Your task to perform on an android device: Open Industrybuying app, Search for Asian Paints Tractor Sparc 1 L 
Image 0: 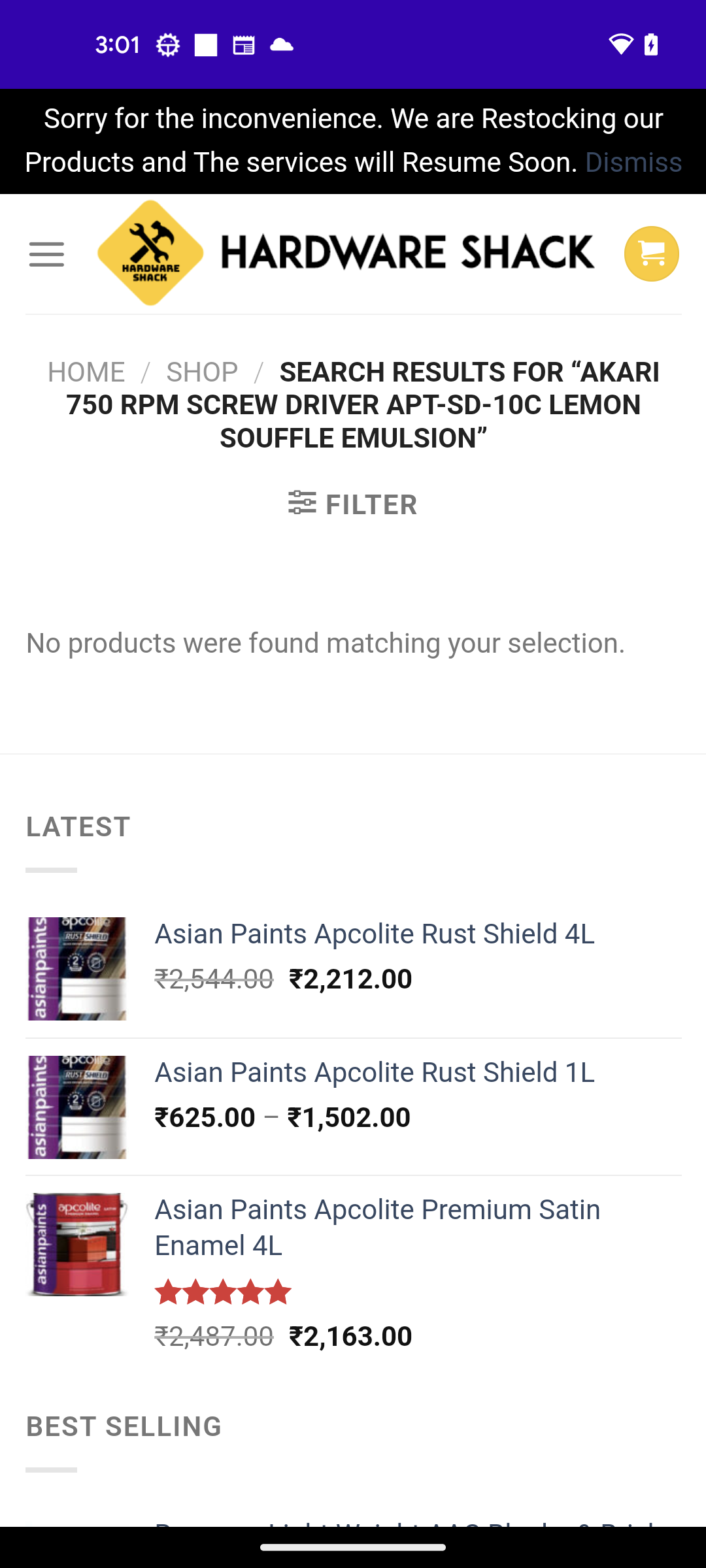
Open Industrybuying app
Step 0: open app "Industrybuying"
Image 1: 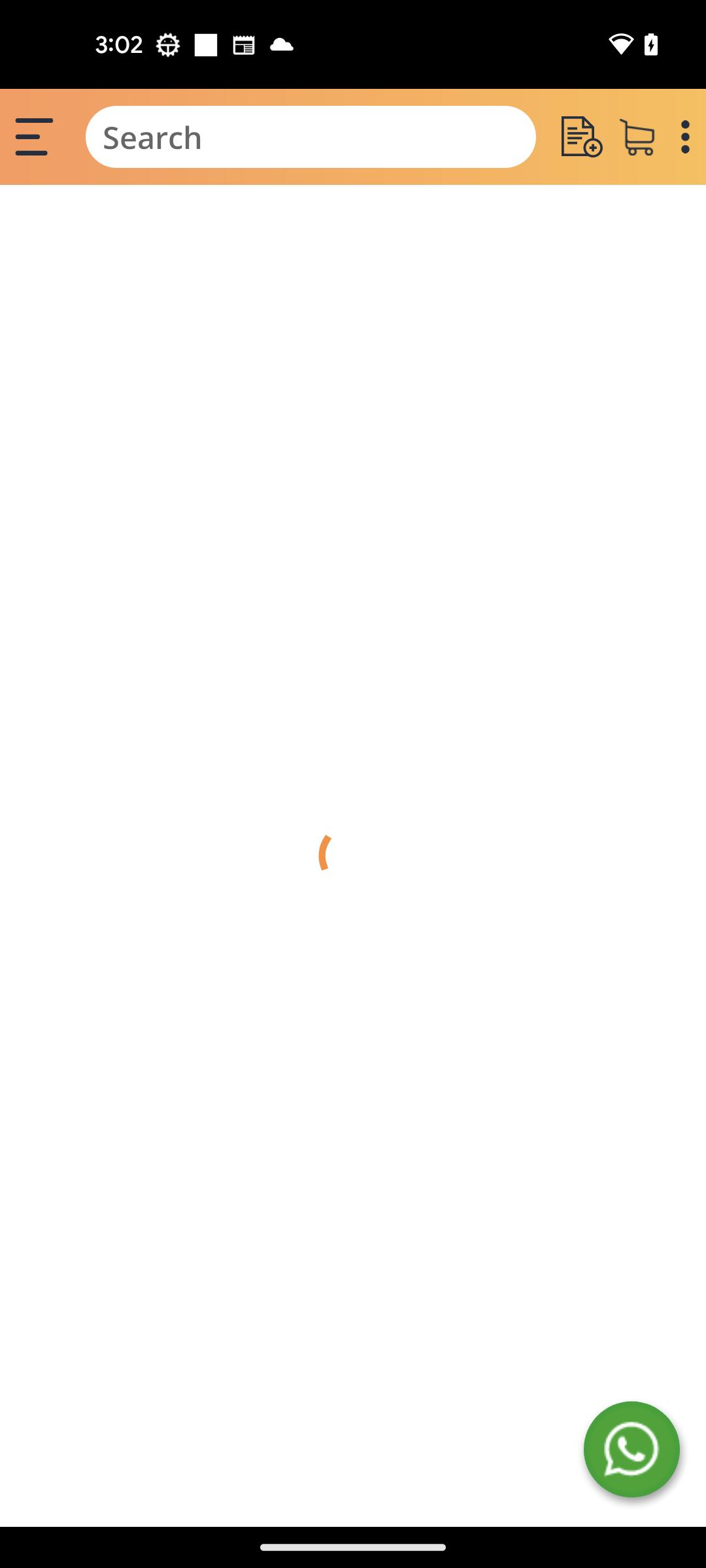
Open Industrybuying app
Step 1: wait
Image 2: 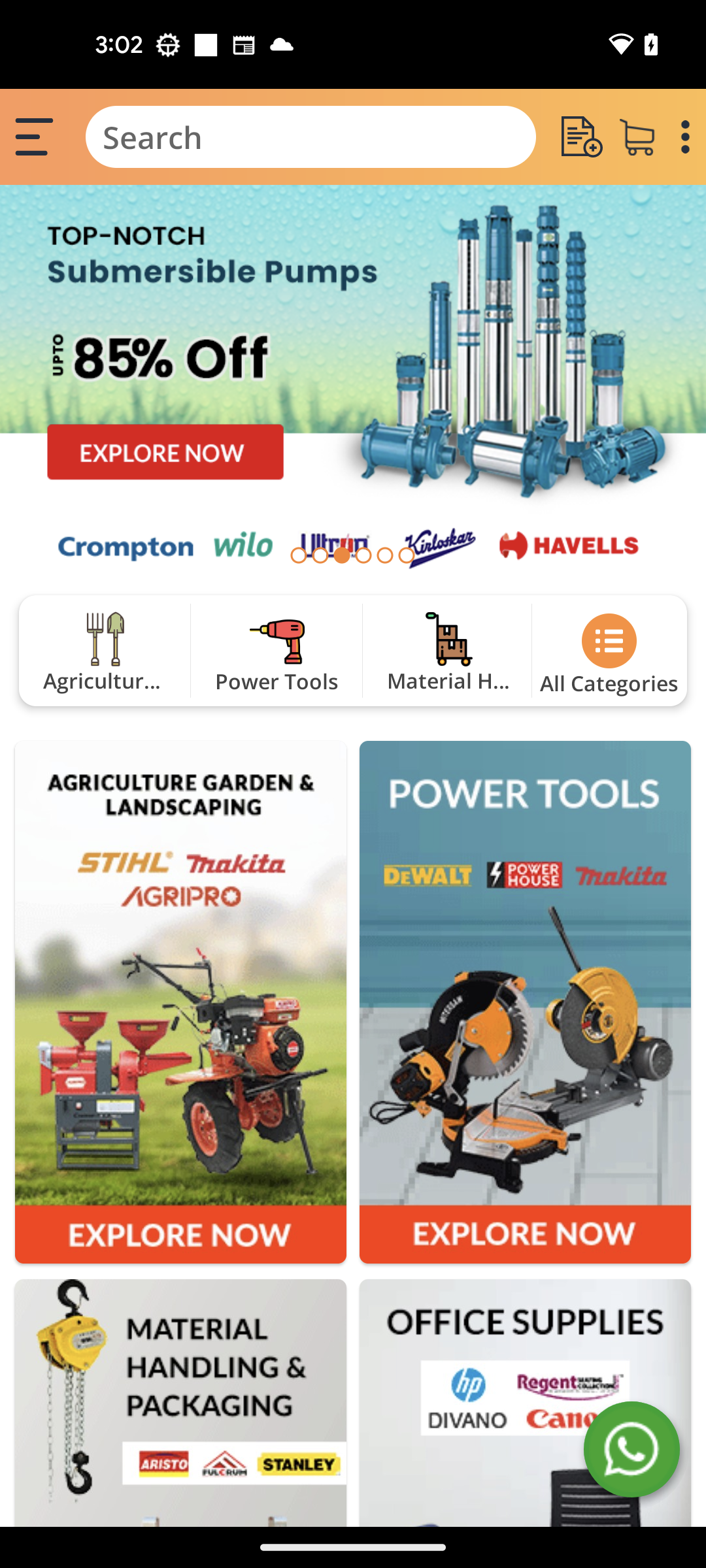
Click on the search bar at the top of the screen
Step 2: click (311, 137)
Image 3: 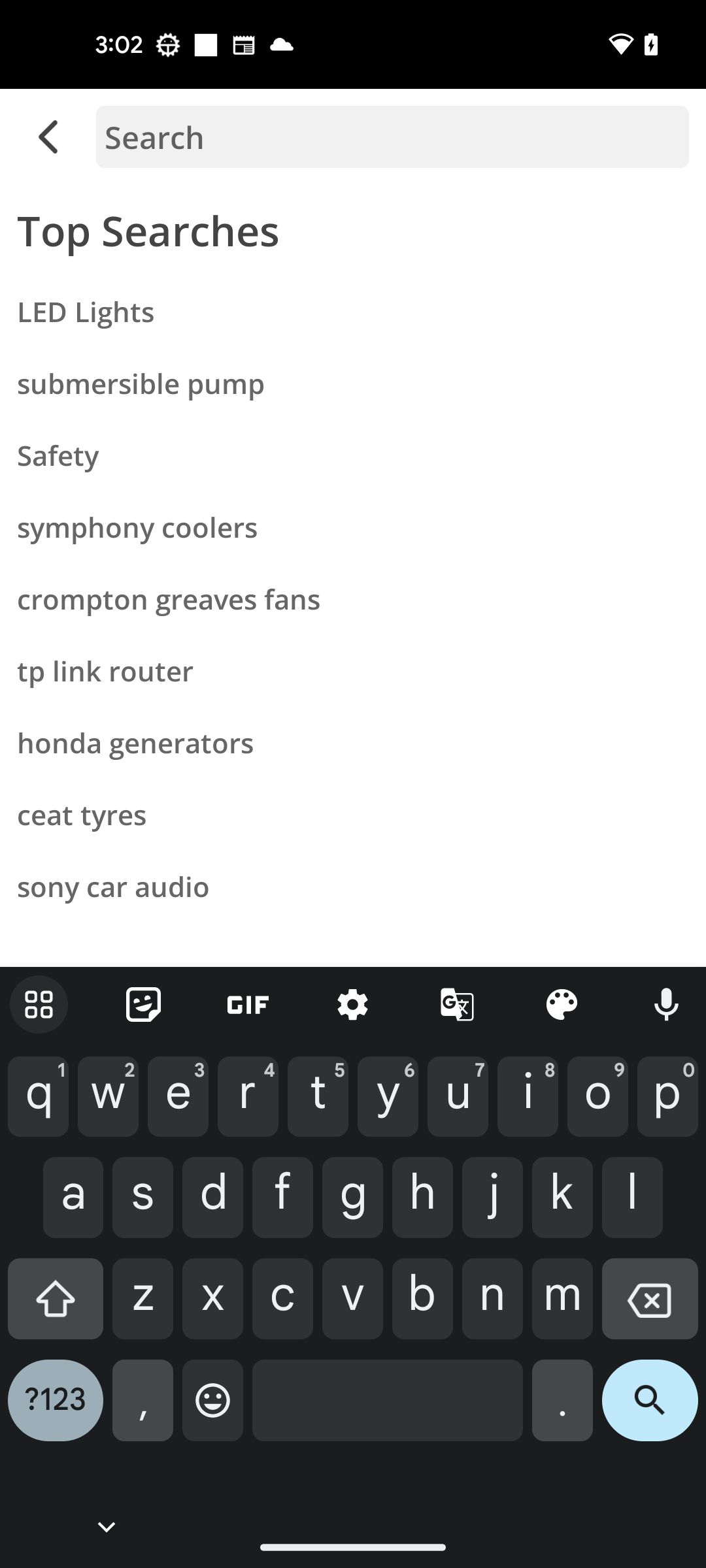
Search for Asian Paints Tractor Sparc 1L
Step 3: type "Asian Paints Tractor Sparc 1 L"
Image 4: 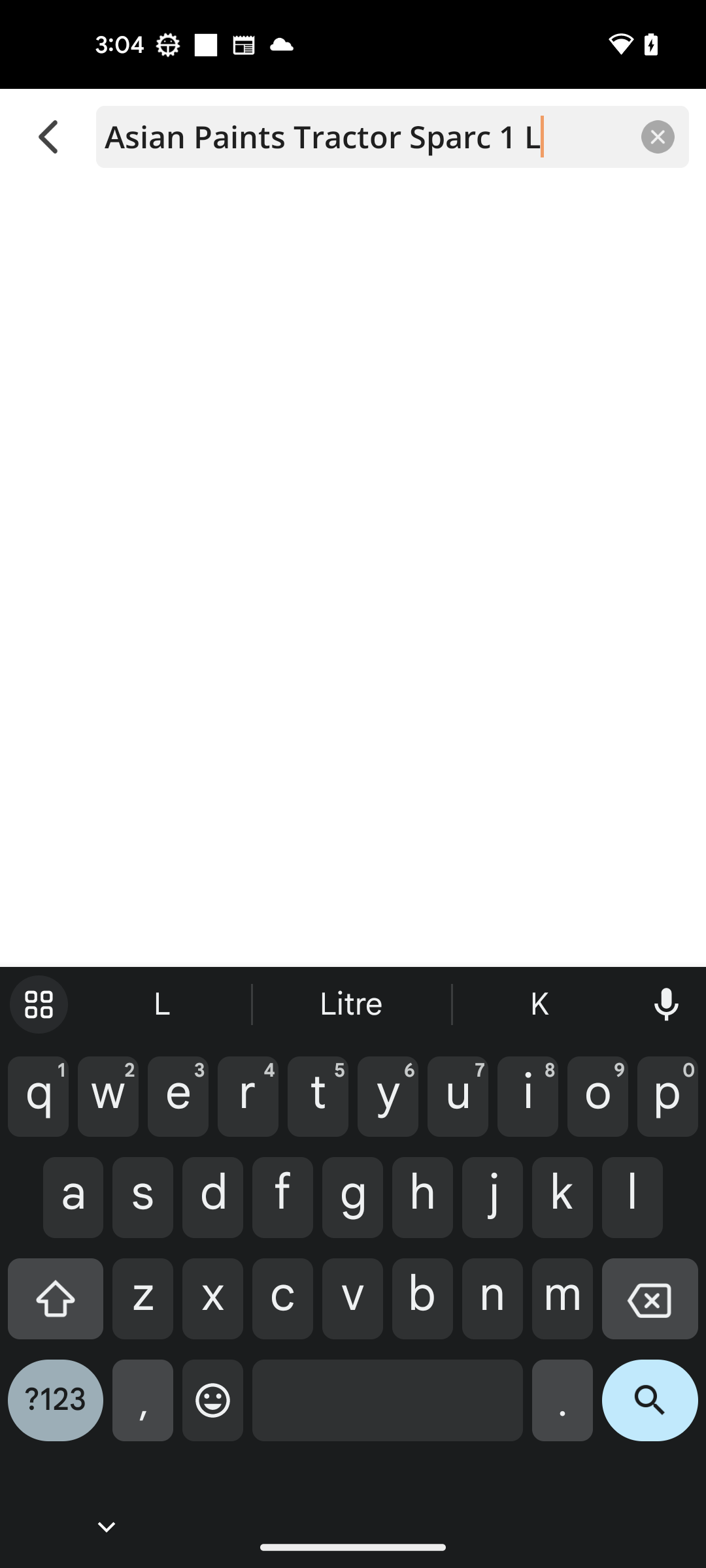
Click on the search icon at the bottom right corner of the screen
Step 4: click (650, 1410)